Your task to perform on an android device: Add a shortcut of the Important files folder at the drive location in the drive app .
Image 0: 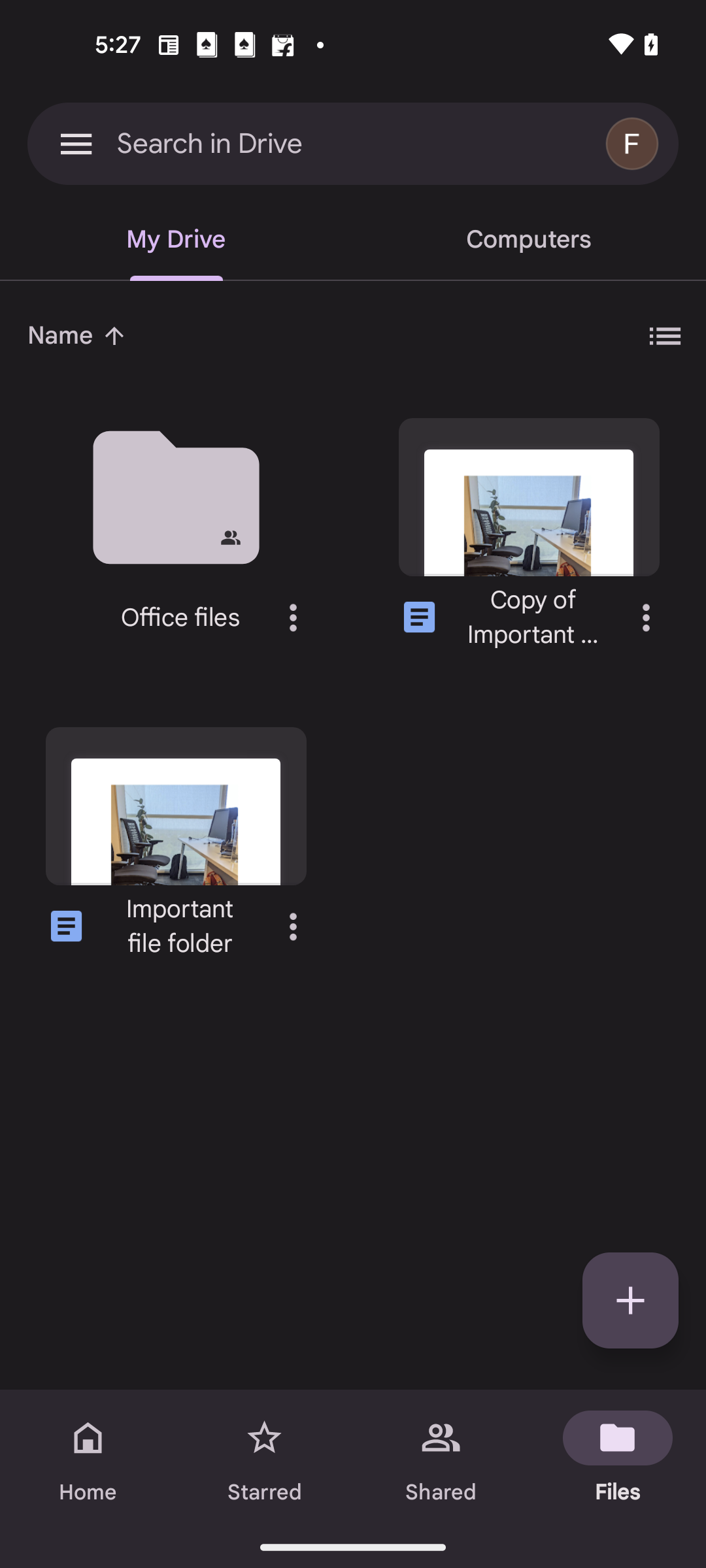
Click on the three dots of the Important file folder
Step 0: click (293, 926)
Image 1: 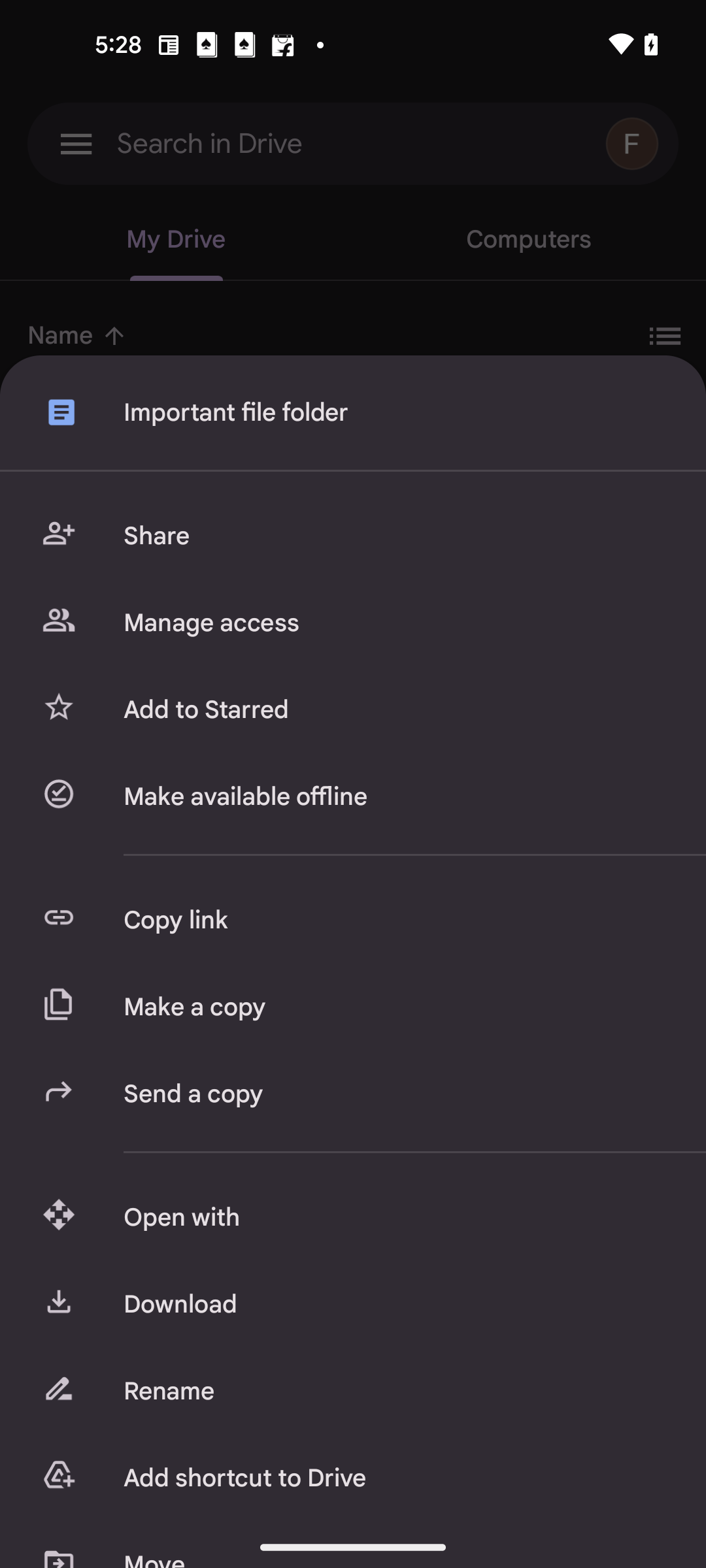
Click on Add shortcut to Drive
Step 1: click (394, 1478)
Image 2: 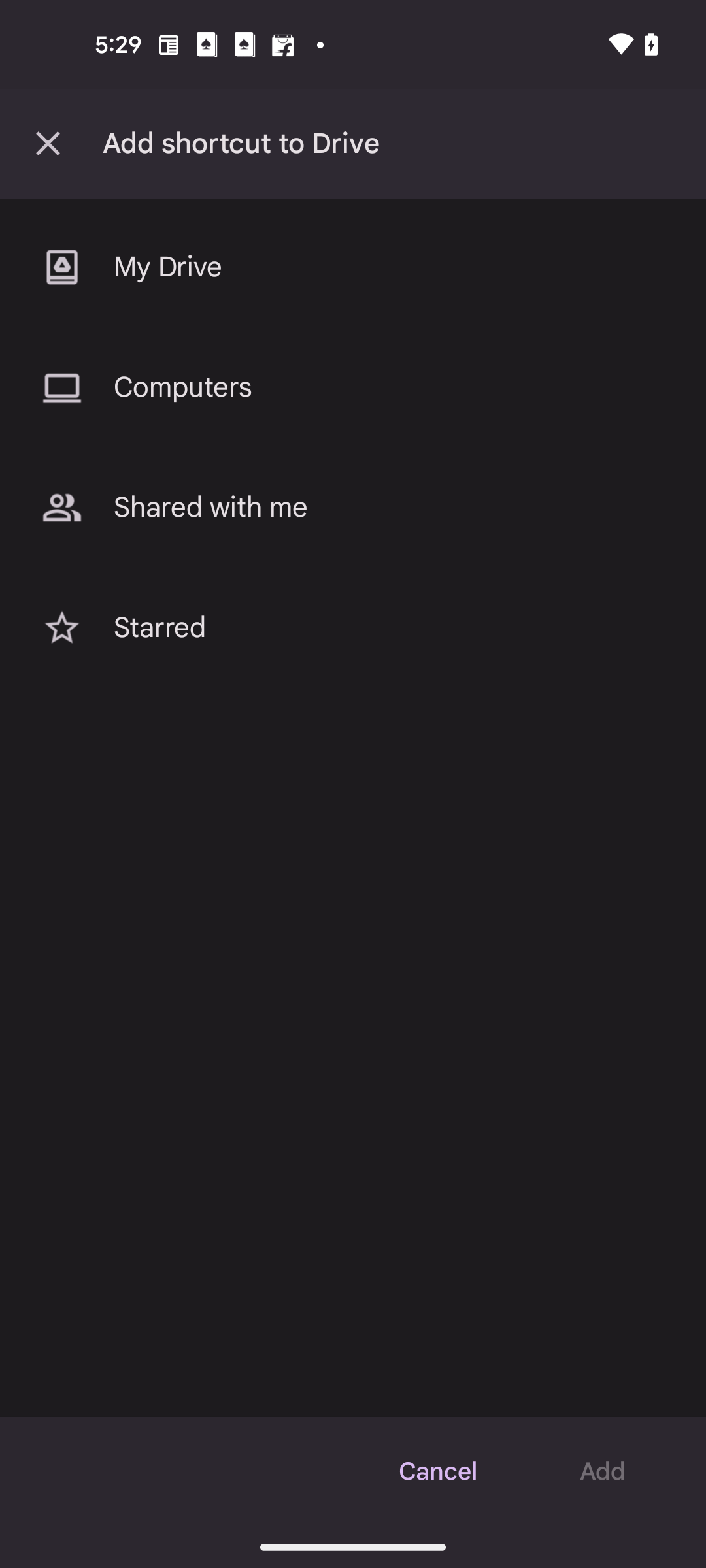
Click on My Drive
Step 2: click (368, 267)
Image 3: 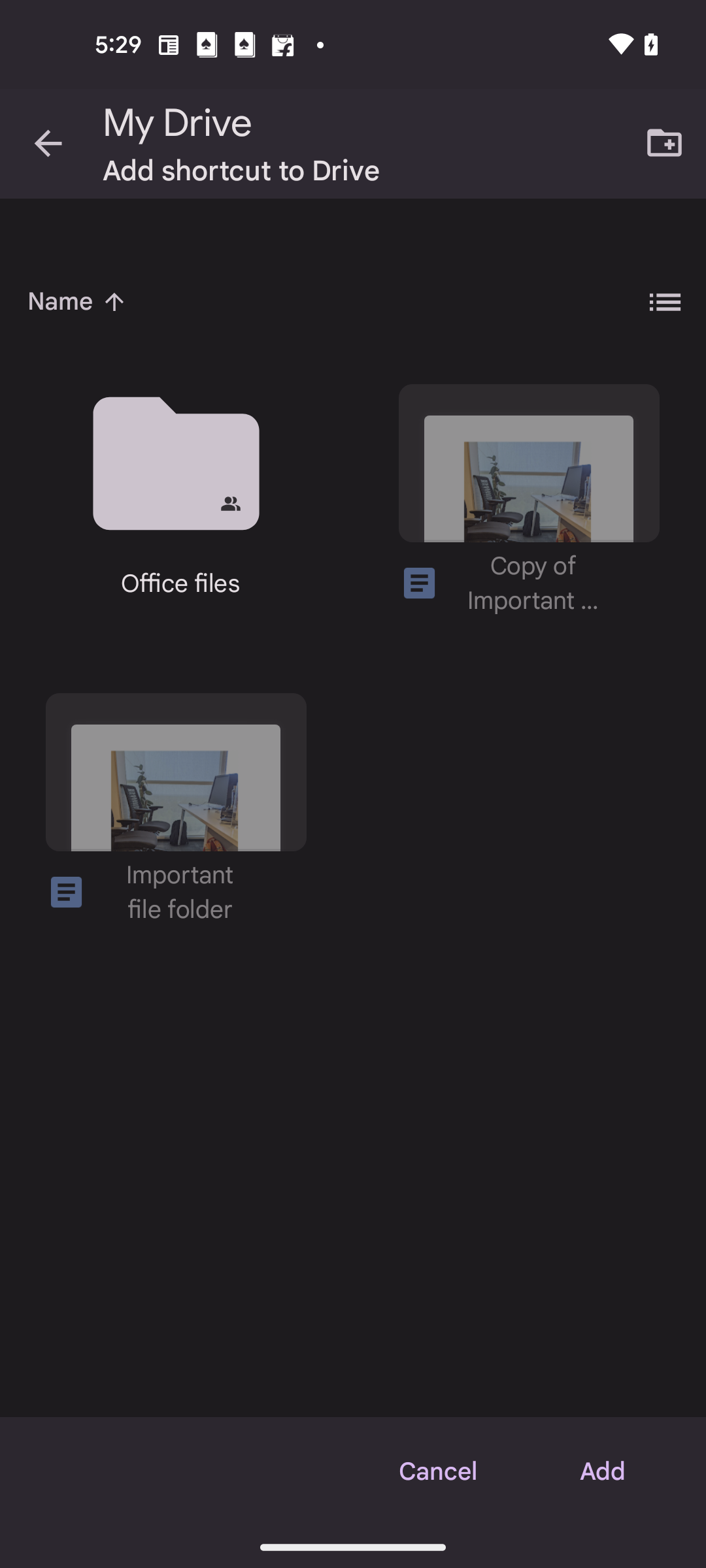
Click on Add button
Step 3: click (603, 1471)